Your task to perform on an android device: i have to improve my vocal range for the next anniversary celebration therefore i would like to record my voice by using dolbyon app
Image 0: 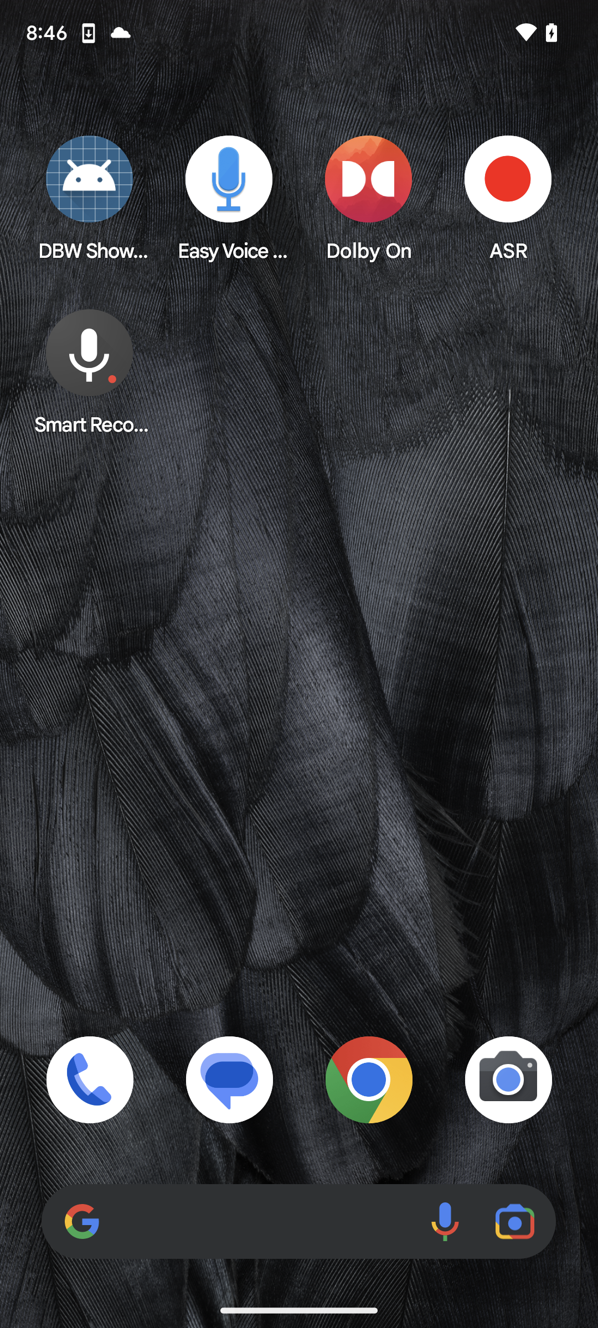
click on Dolby On to open an application 
Step 0: open app "Dolby On"
Image 1: 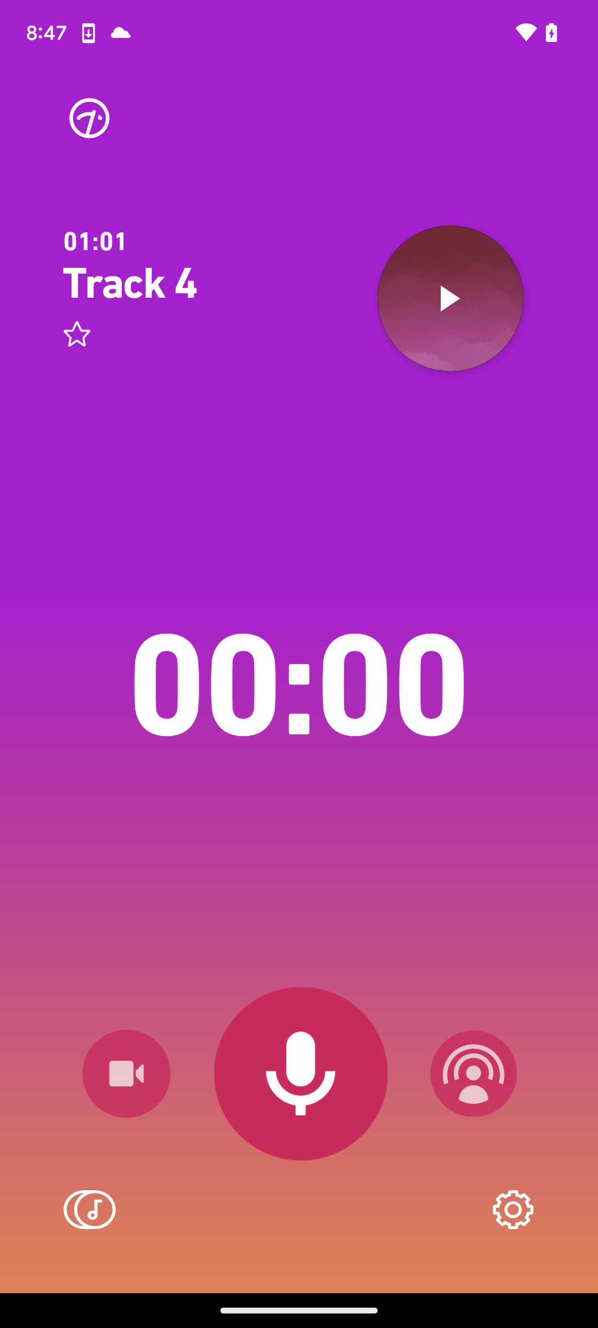
to record audio , click the microphone button in the center of the screen 
Step 1: click (336, 1081)
Image 2: 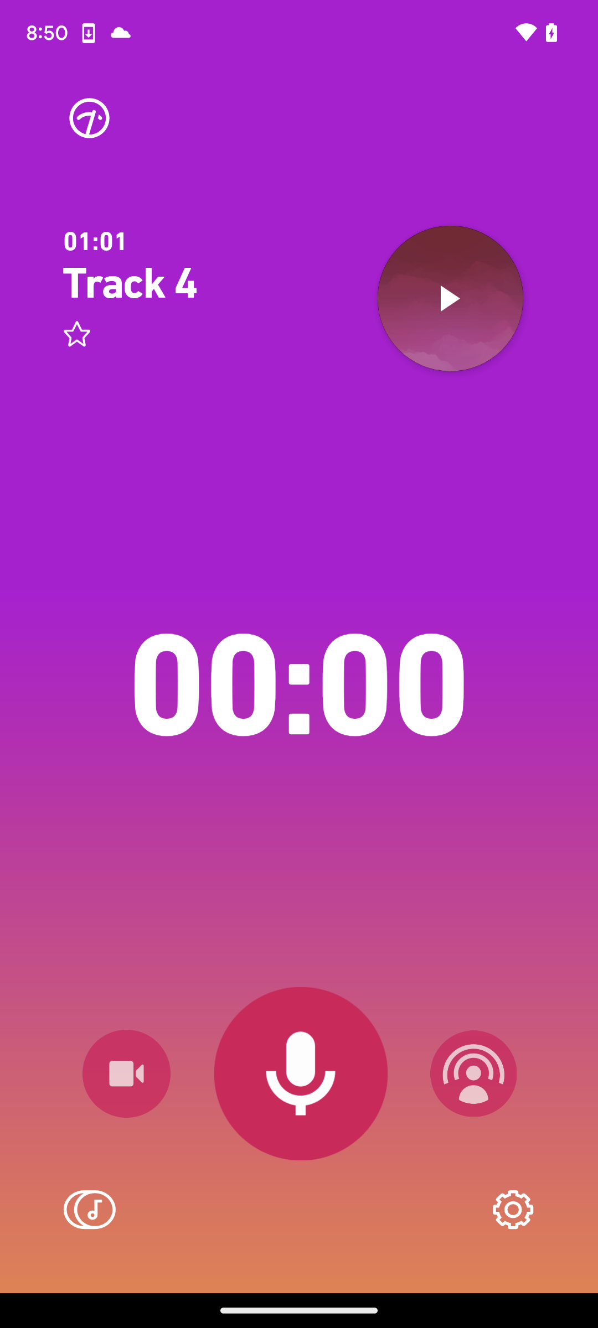
to record audio , click the microphone button in the center of the screen 
Step 2: click (352, 1086)